Your task to perform on an android device: On the eBay app, show me the Amazon echo plus 2nd generation smart home hub speakers.
Image 0: 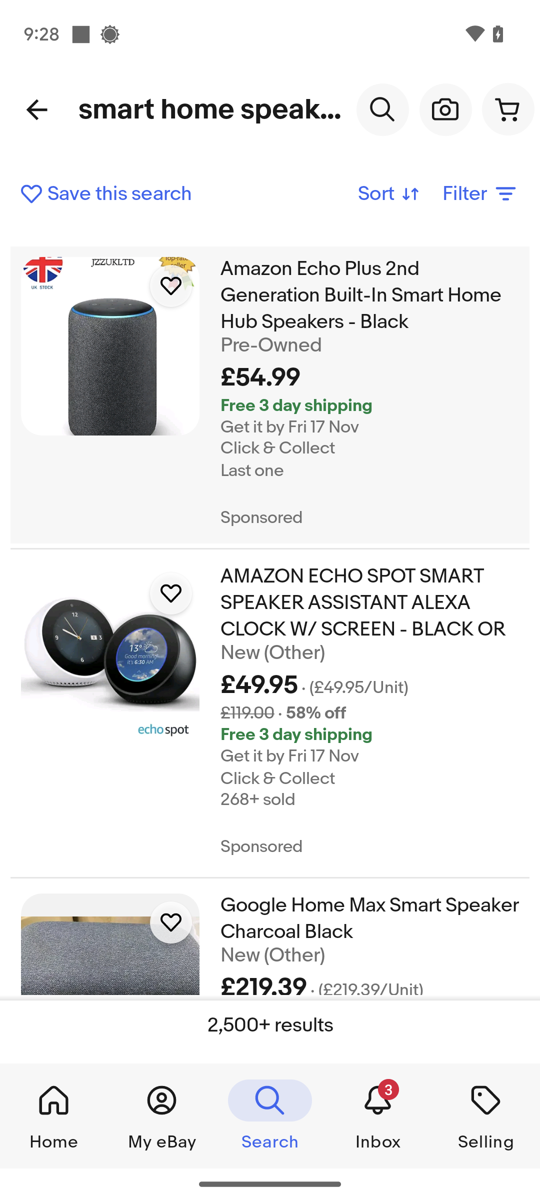
Click on the Amazon echo plus 2nd generation.
Step 0: click (369, 295)
Image 1: 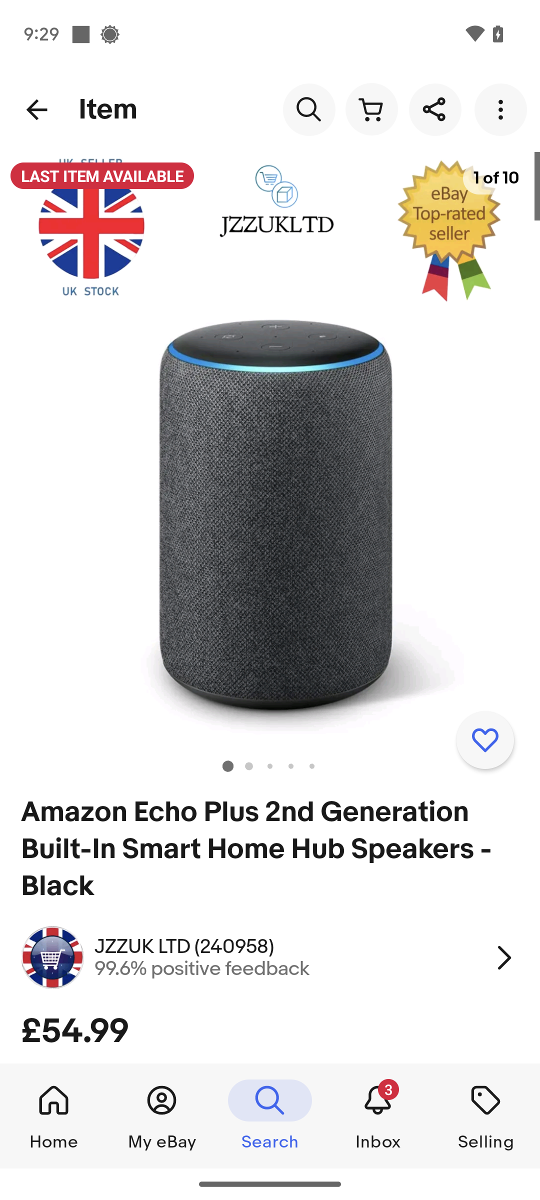
Swipe from right to left on the product images to view the lock.
Step 1: scroll right
Image 2: 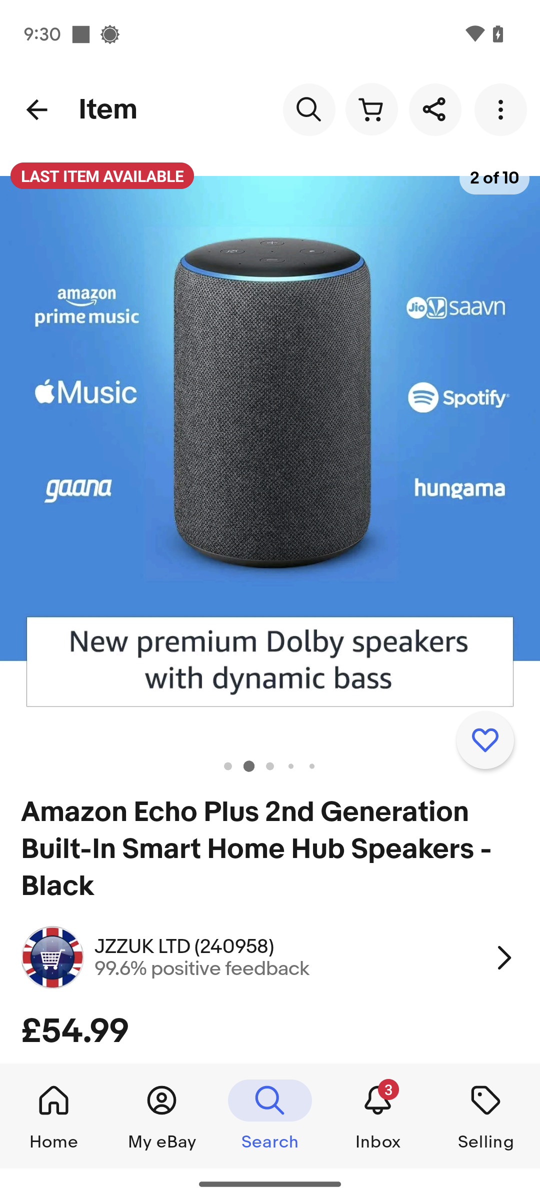
Swipe from right to left on the product images to view the lock.
Step 2: scroll right
Image 3: 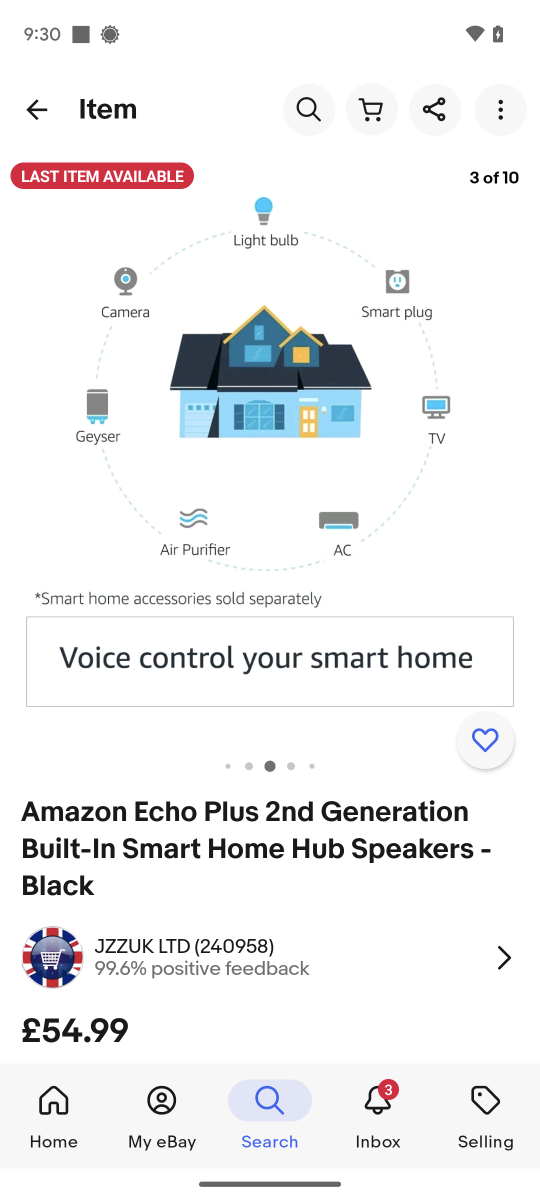
Swipe from right to left on the product images to view the lock.
Step 3: scroll right
Image 5: 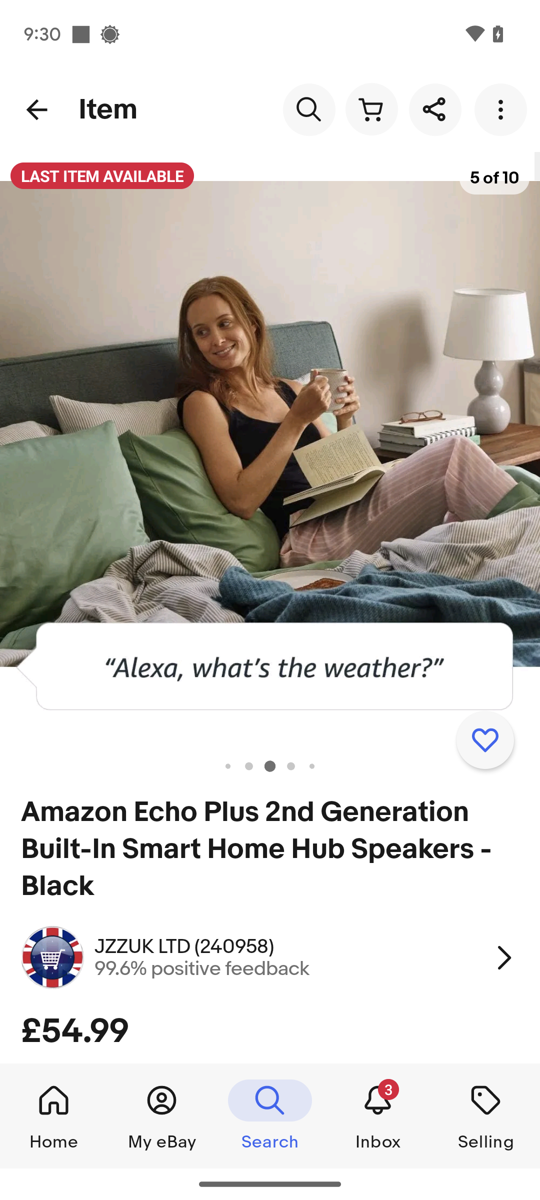
Swipe from right to left on the product images to view the lock.
Step 5: scroll right
Image 6: 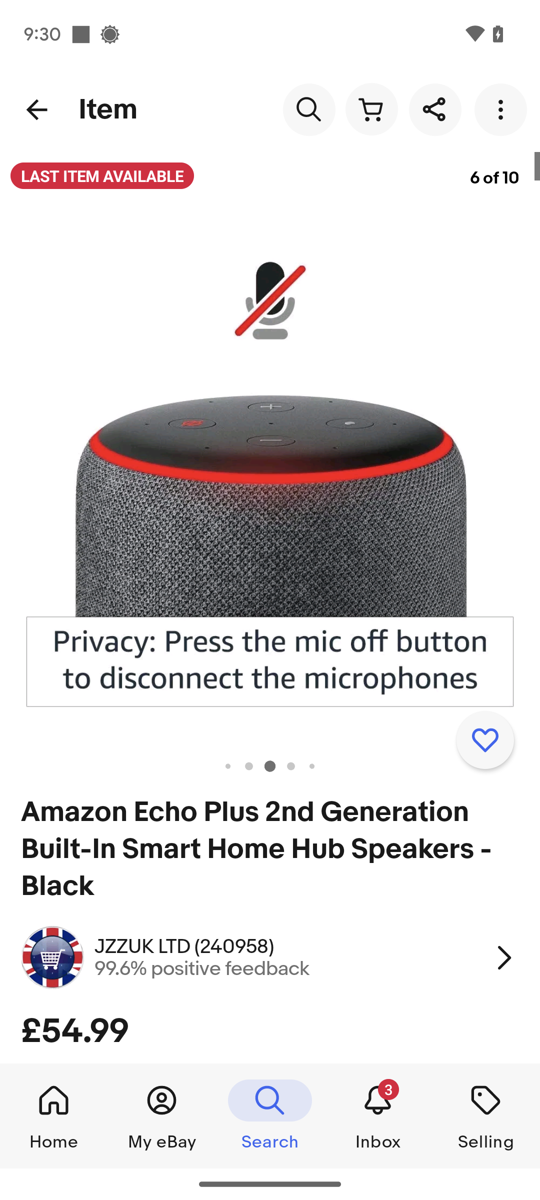
Swipe from right to left on the product images to view the lock.
Step 6: scroll right
Image 7: 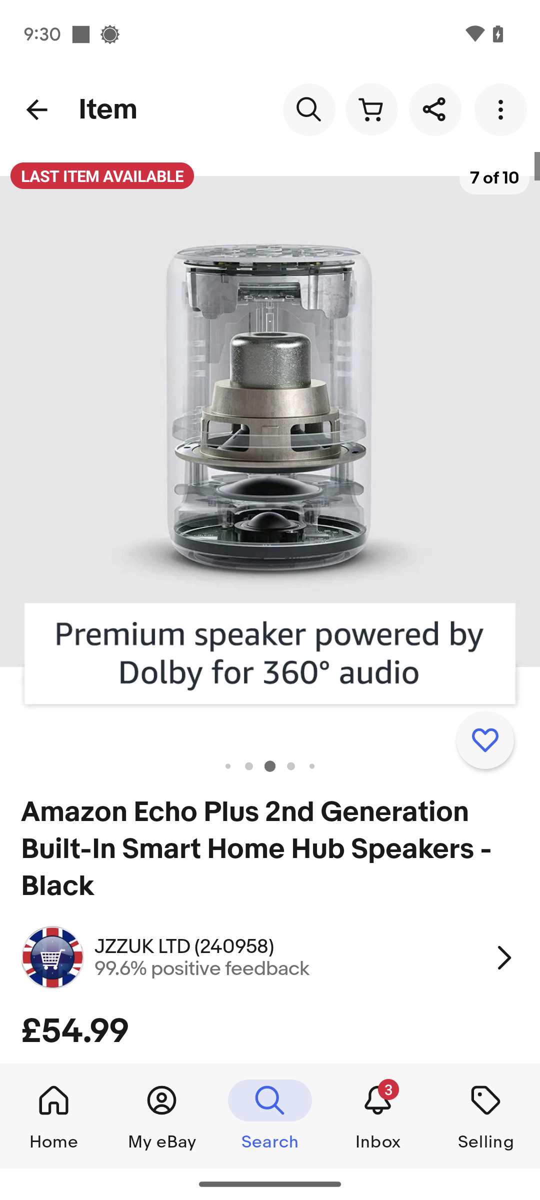
Swipe from right to left on the product images to view the lock.
Step 7: scroll right
Image 8: 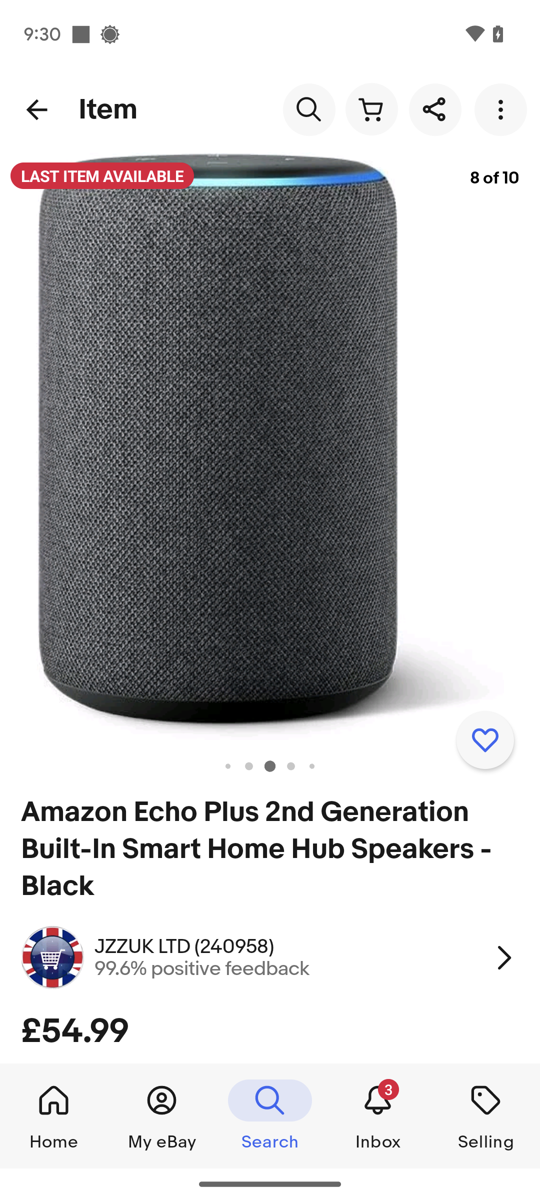
Swipe from right to left on the product images to view the lock.
Step 8: scroll right